Your task to perform on an android device: In the Strava App view the today Walk activity data
Image 0: 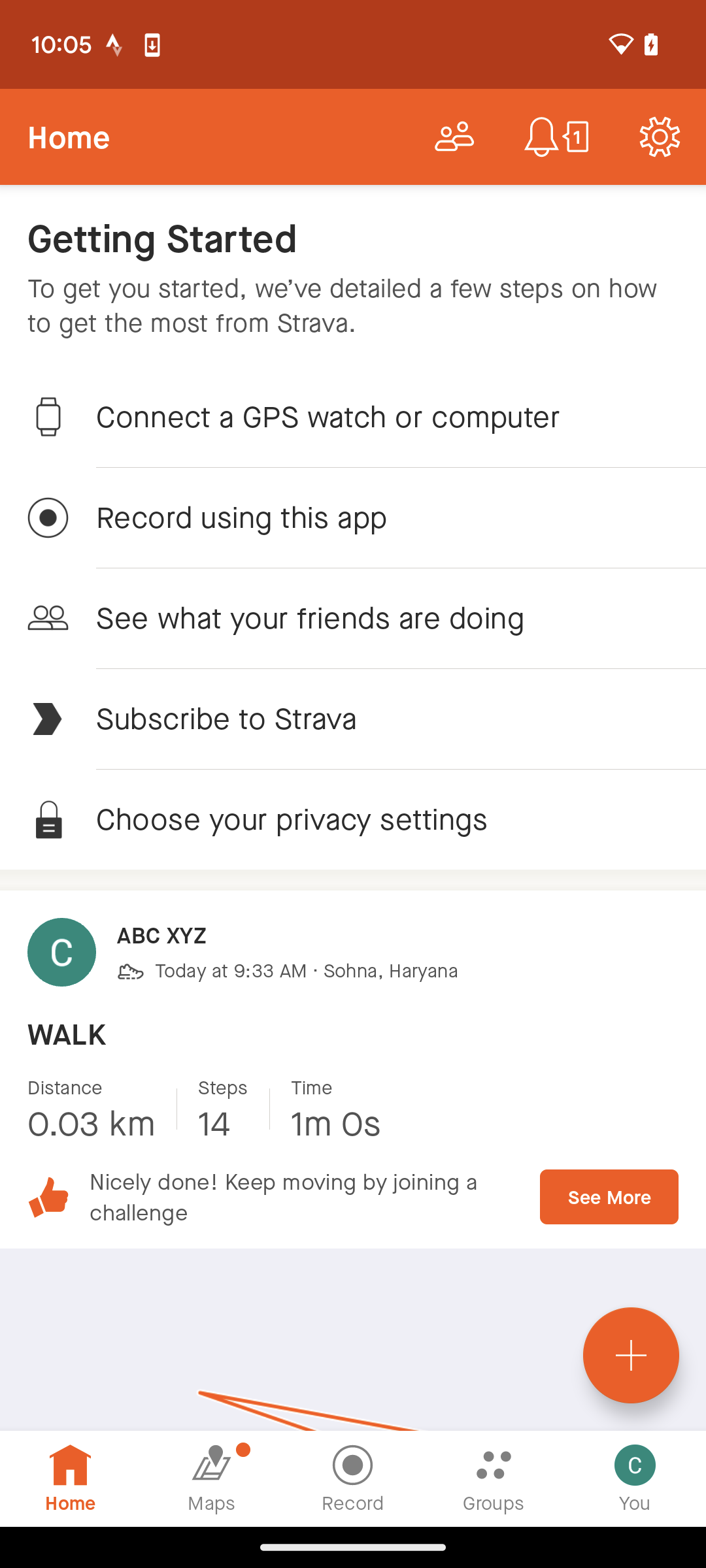
Click on today WALK activity
Step 0: click (356, 1100)